Your task to perform on an android device: In the Mindvalley app, I want to listen to 5 minutes of Pure Peace meditation in Explore  All Categories in order to help my peace of mind.
Image 0: 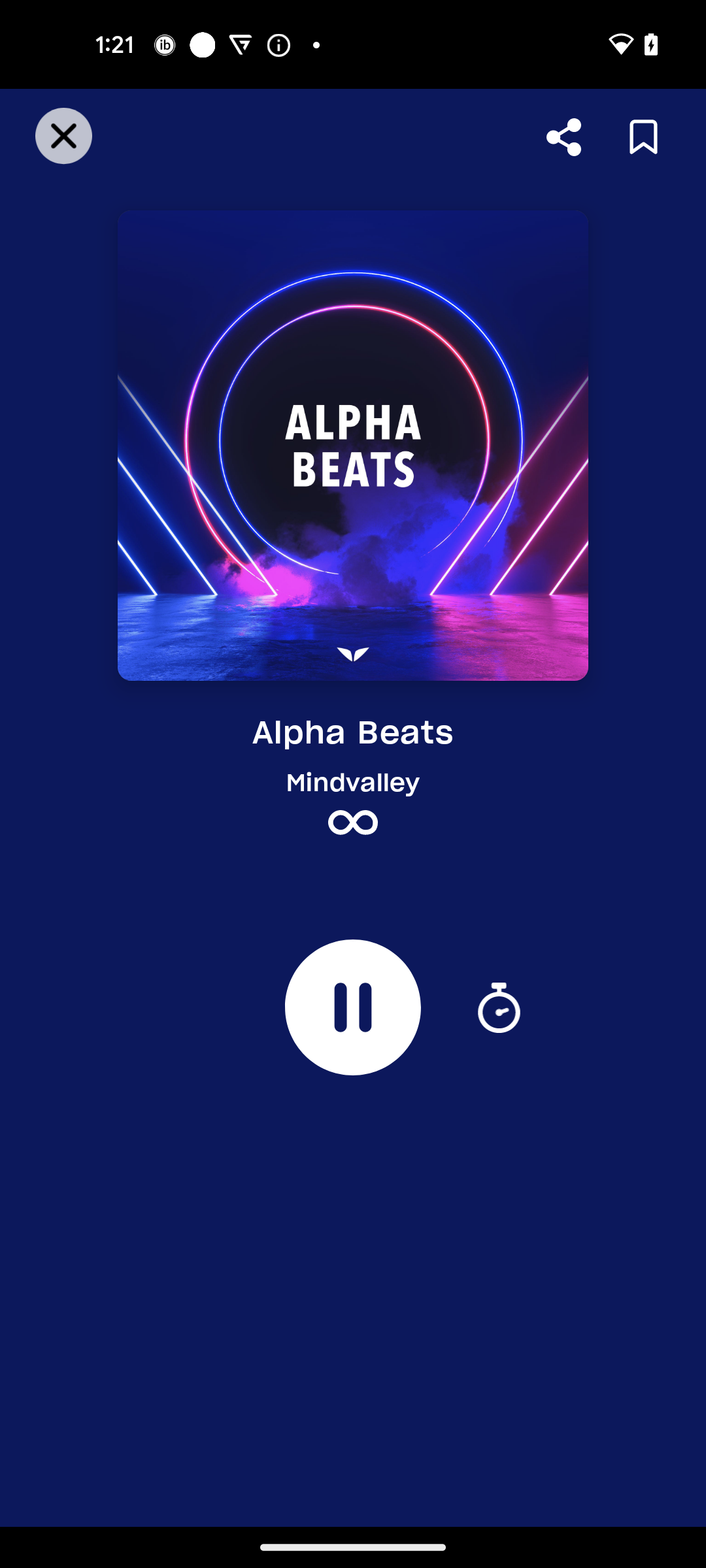
Click on the Close icon
Step 0: click (61, 134)
Image 1: 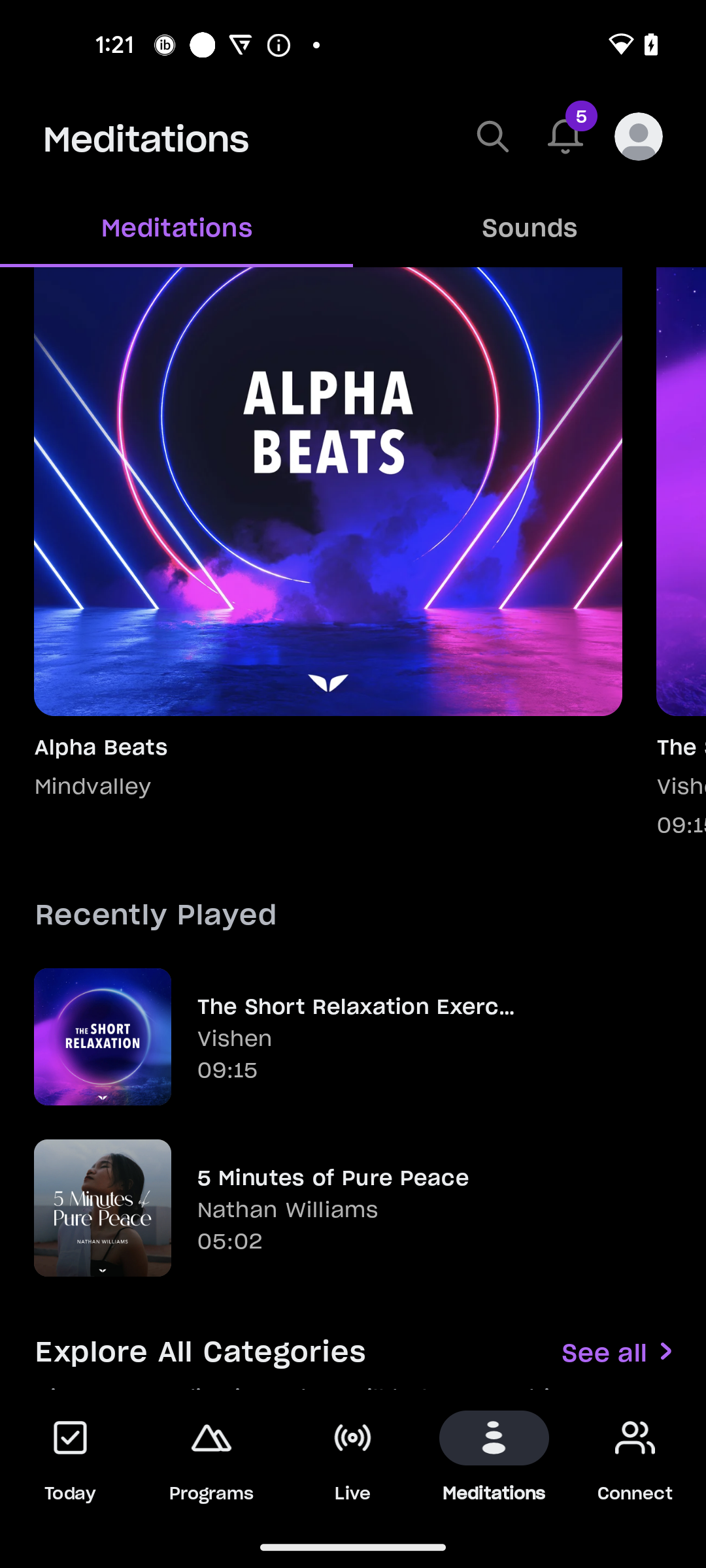
Swipe up to go to Explore All Categories
Step 1: scroll down
Image 2: 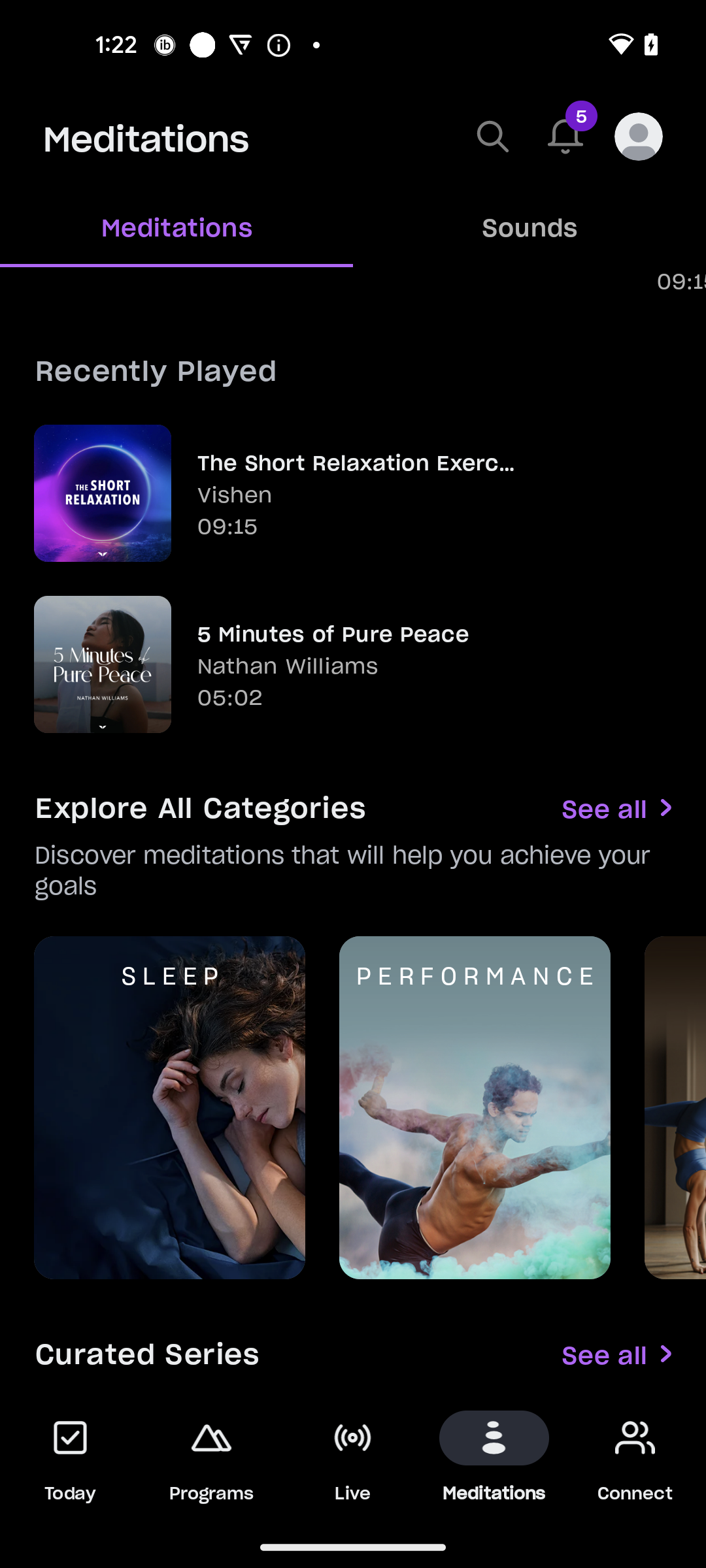
Click on the See All option in front for Explore All Categories
Step 2: click (609, 808)
Image 3: 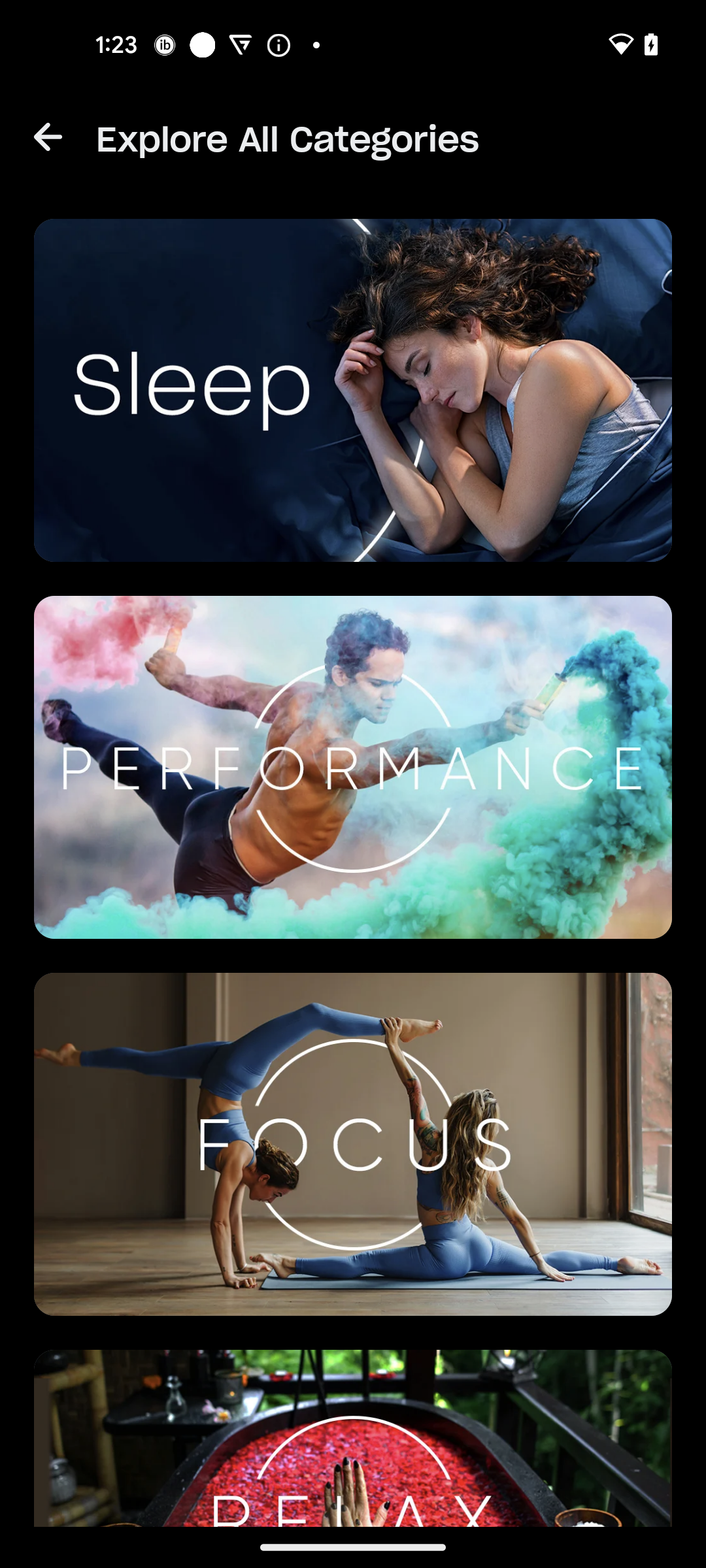
Swipe up to view Relax category
Step 3: scroll down
Image 4: 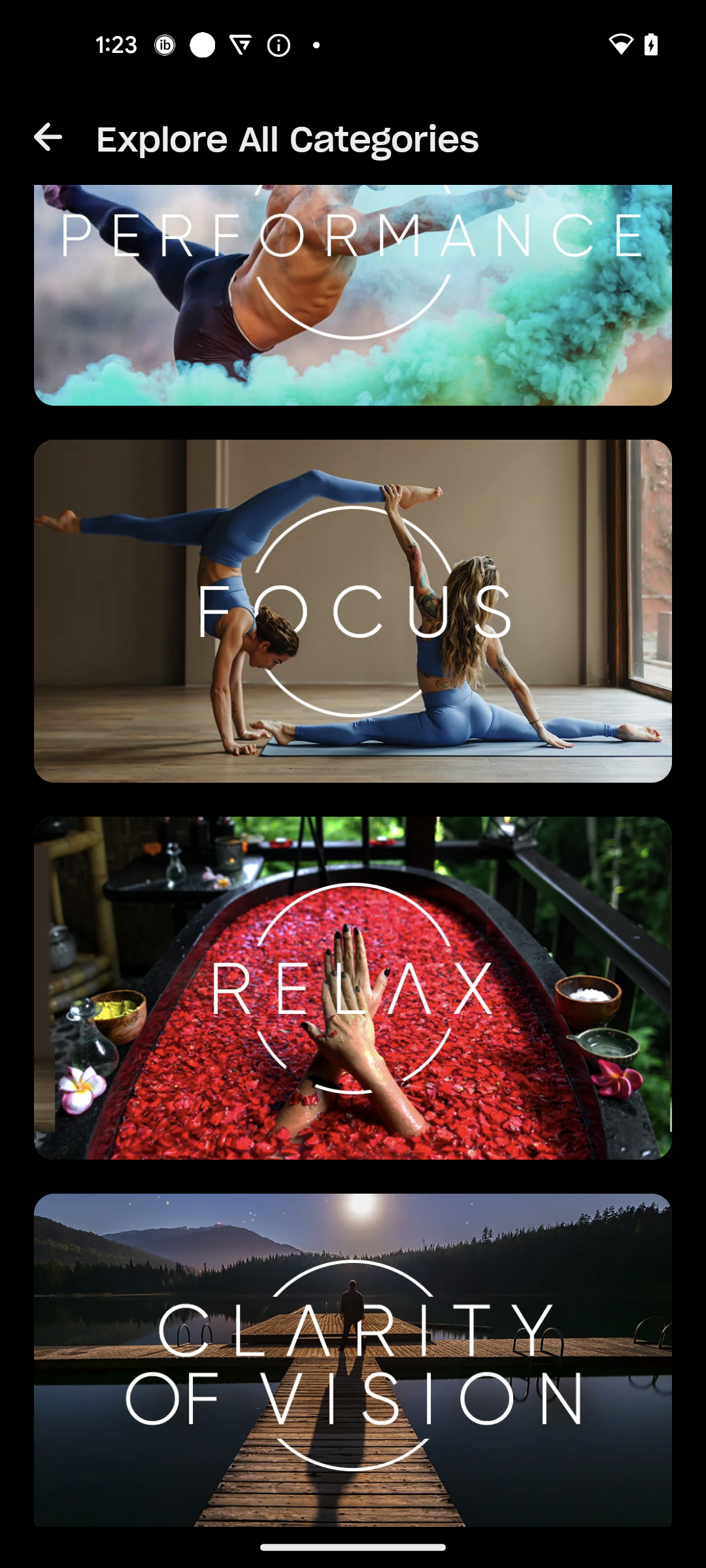
Click on the Relax option
Step 4: click (319, 982)
Image 5: 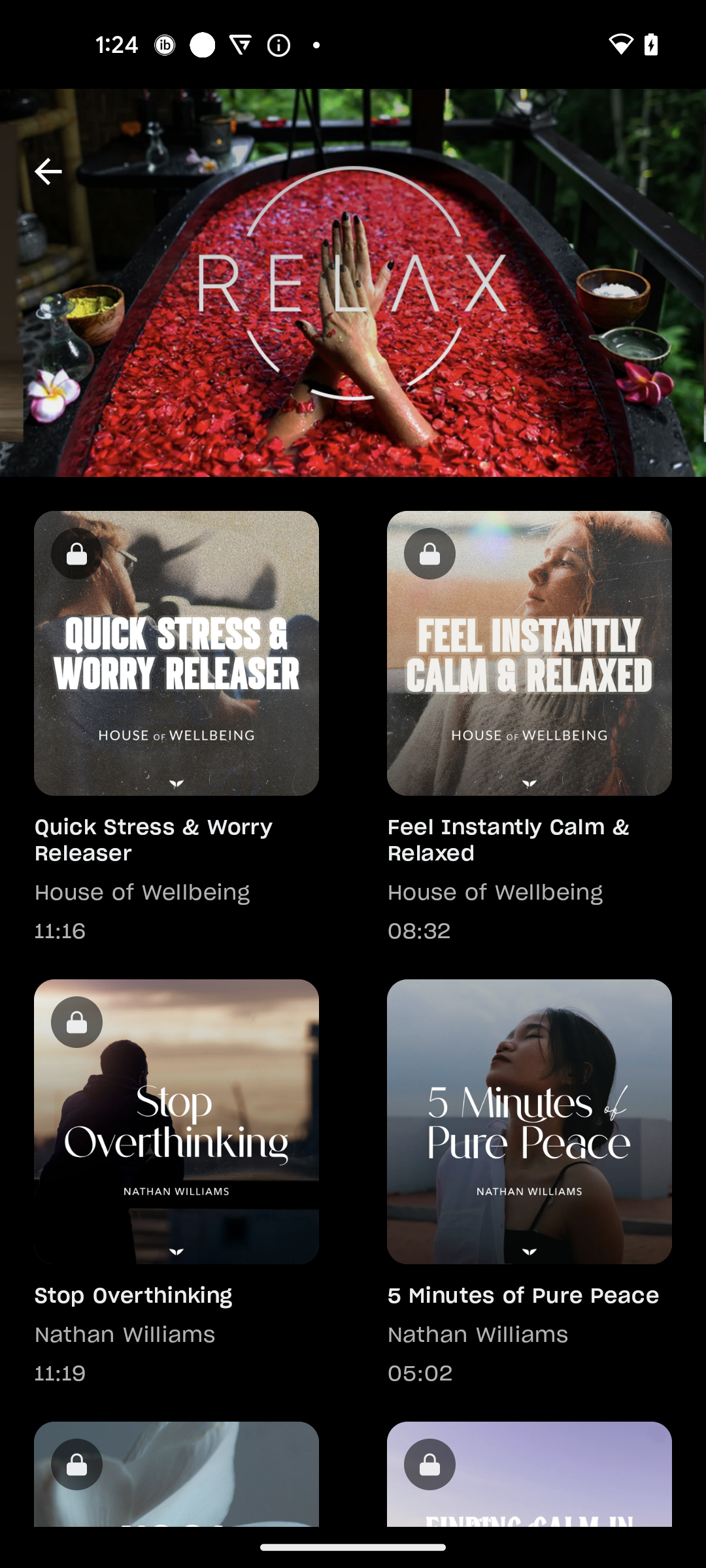
Click on the 5 minutes of Pure Peace
Step 5: click (511, 1130)